Your task to perform on an android device:  Open the google tasks app and sort all tasks by date from the list "steps for sale analysis process".
Image 0: 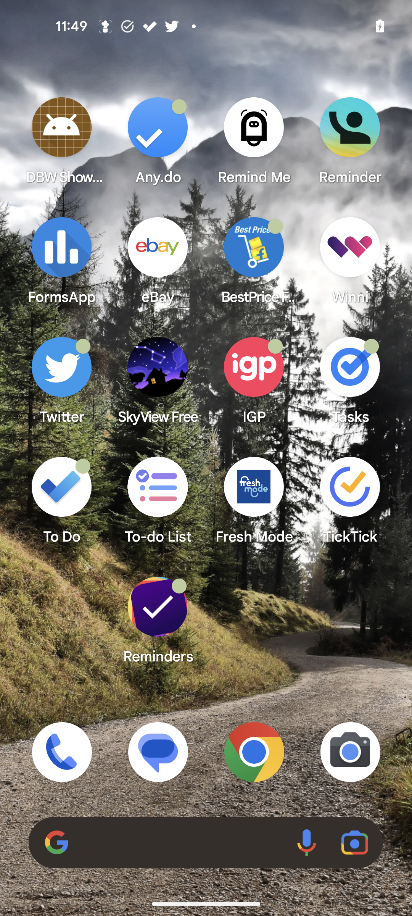
Open the google tasks app.
Step 0: open app "Tasks"
Image 1: 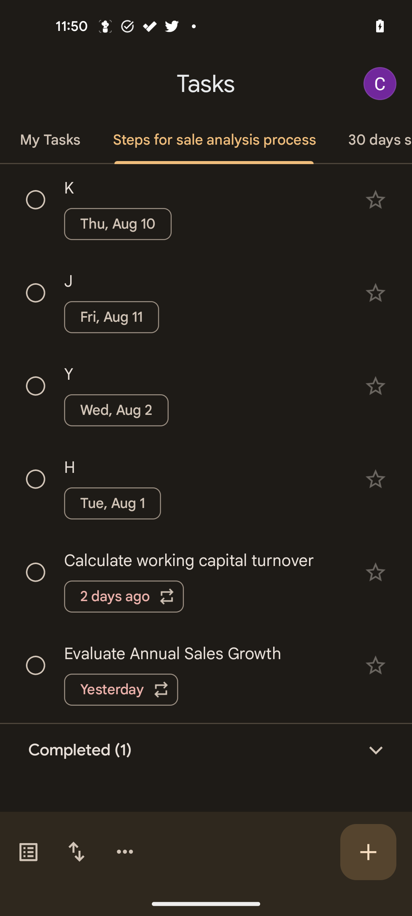
Click on the sort by button at the bottom of the screen.
Step 1: click (76, 852)
Image 2: 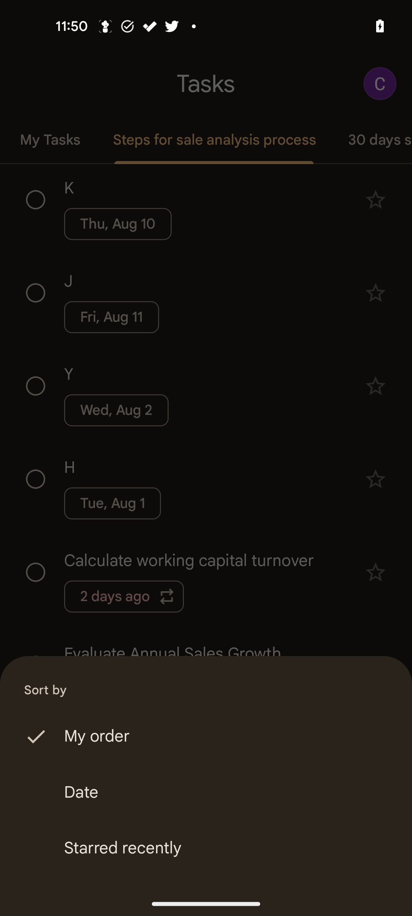
Click on the Date button to sort it by due date..
Step 2: click (226, 792)